Your task to perform on an android device: open the Myntra app, Type in a search bar for H&M relaxed printed t-shirts for men.
Image 0: 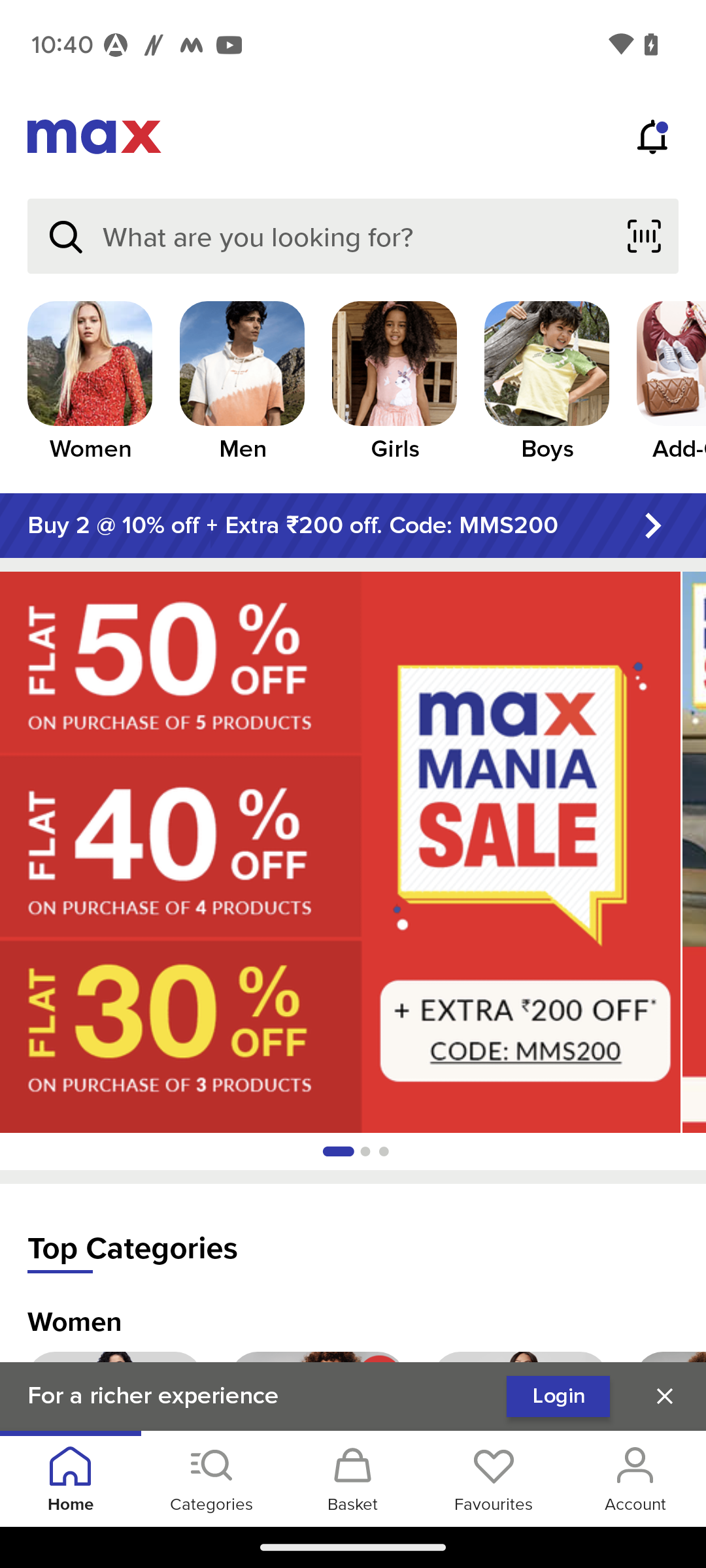
open the myntra app
Step 0: open app "Myntra"
Image 1: 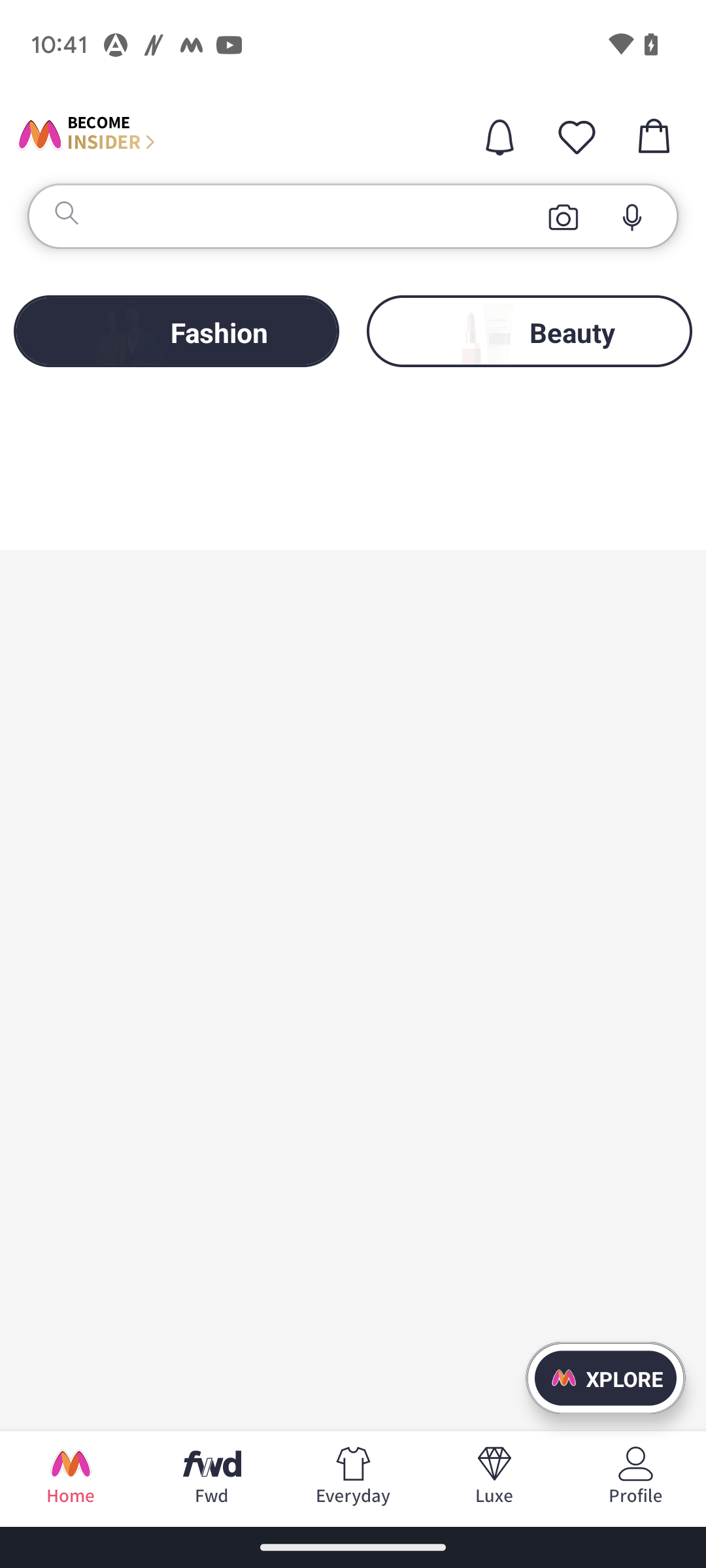
click on the search icon at the top left of the screen, below insider 
Step 1: click (102, 218)
Image 2: 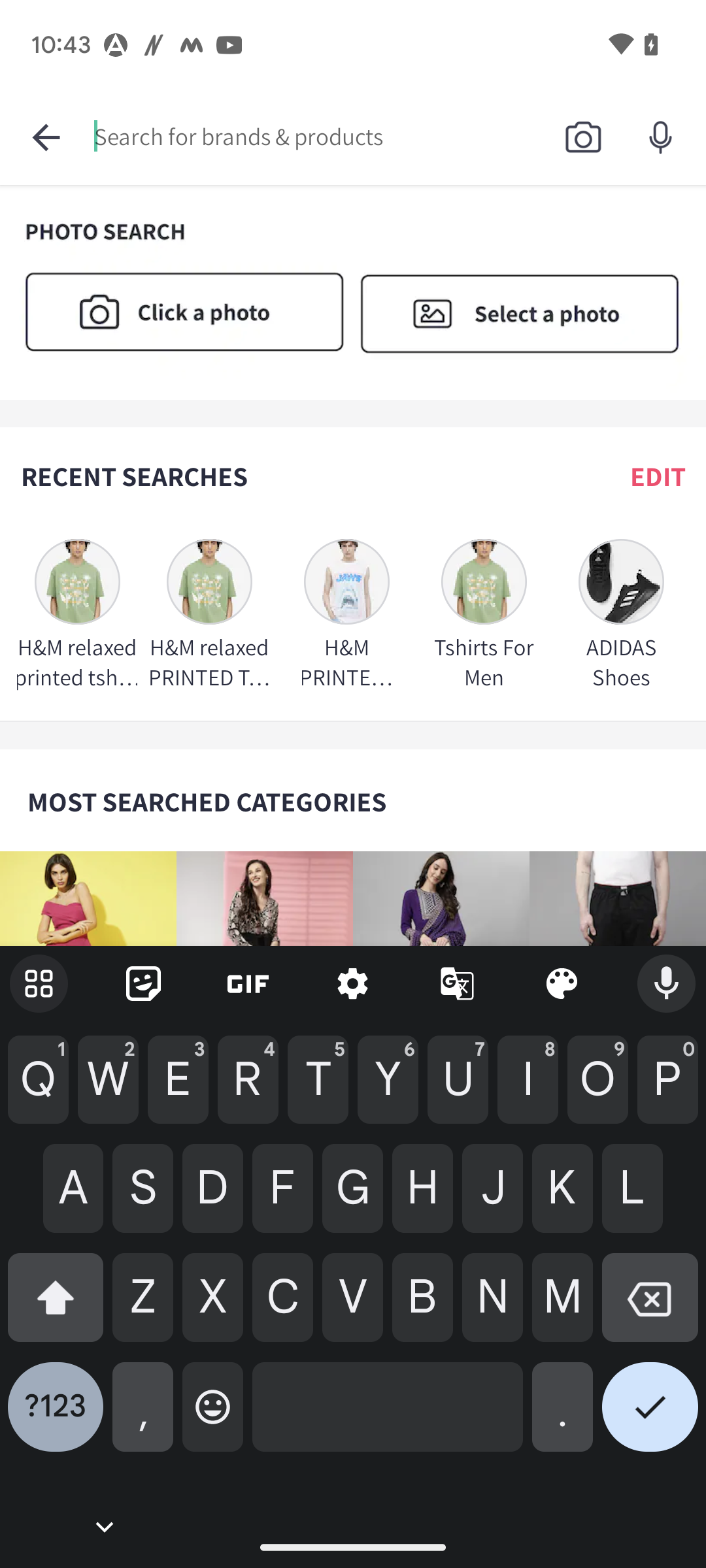
Type 
Step 2: type "H&M relaxed printed t-shirts for men"
Image 3: 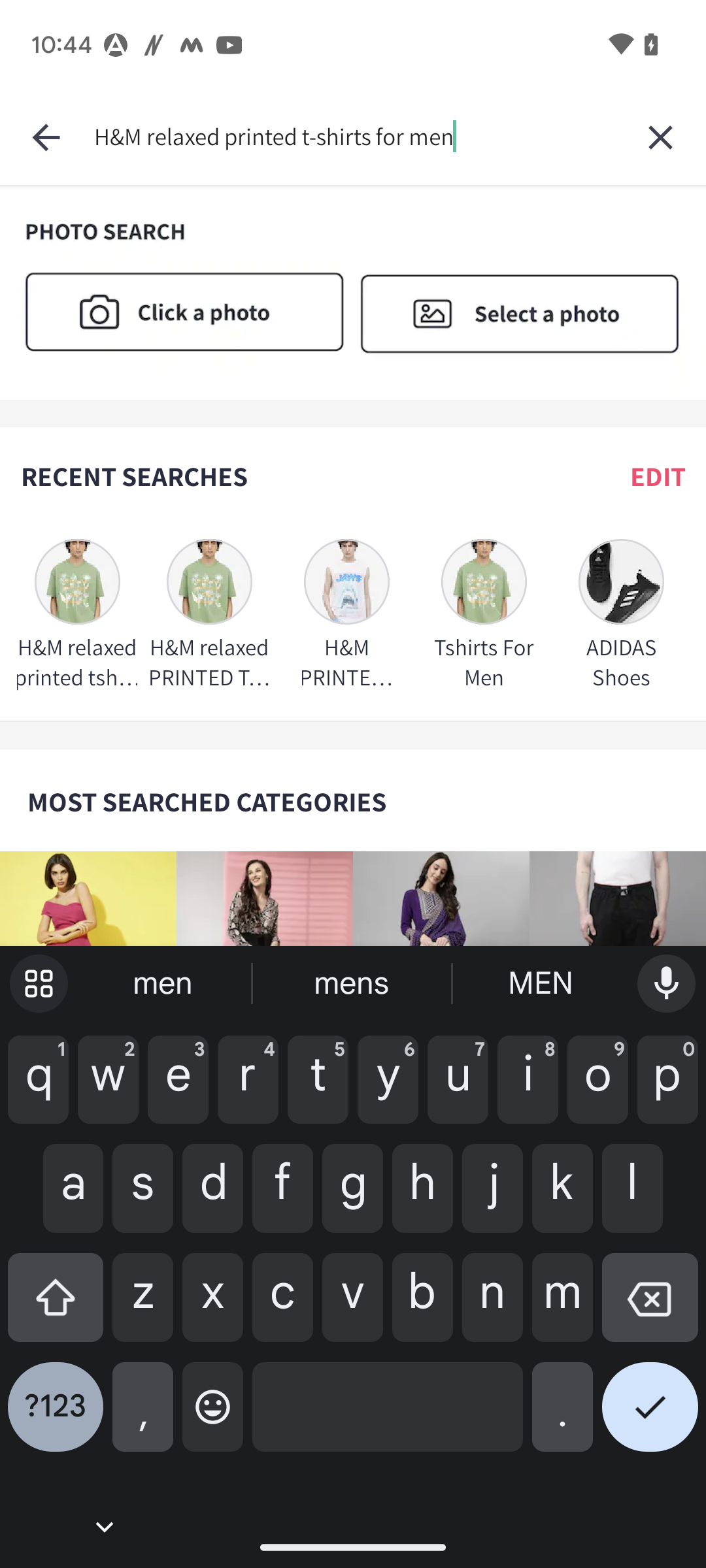
Click on the Tick icon at the bottom right corner of the screen.
Step 3: click (650, 1417)